Your task to perform on an android device: I'd want to read the product reviews before making a decision.
Image 0: 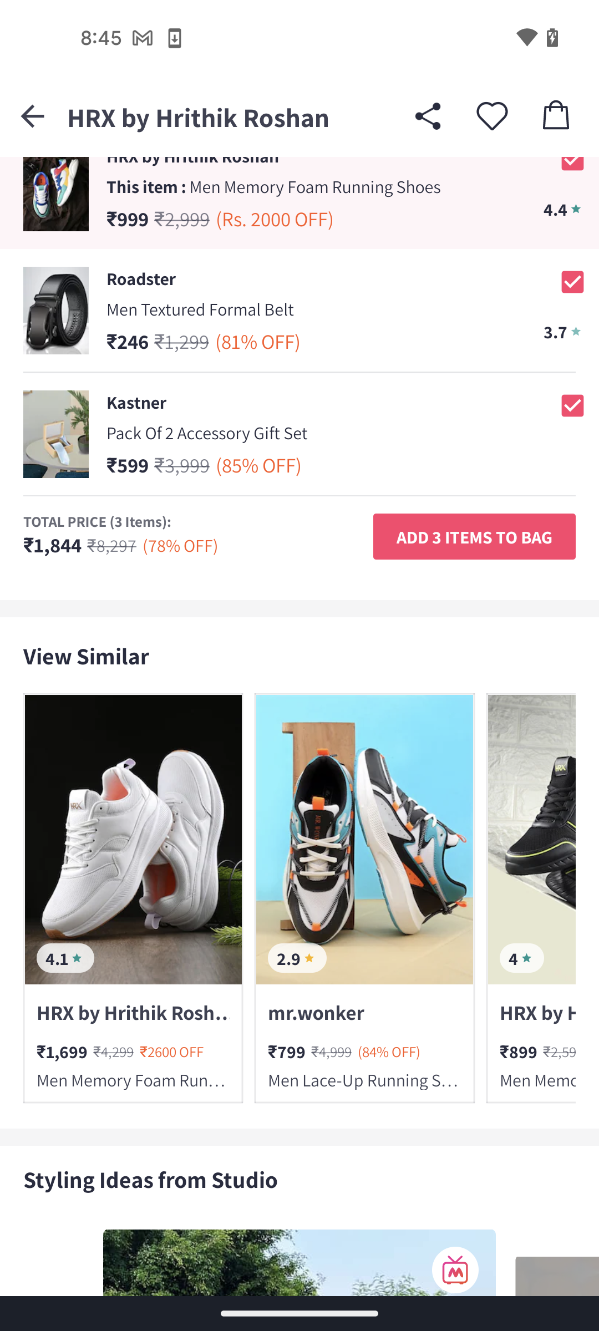
scroll up
Step 0: scroll up
Image 1: 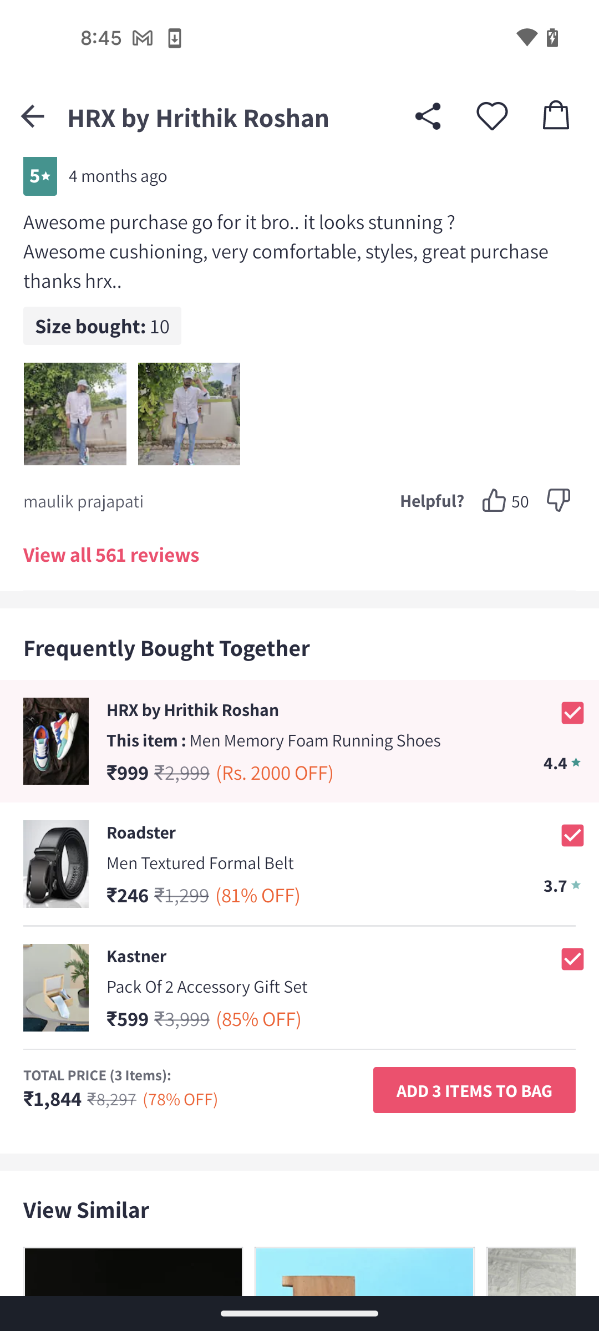
click on the view all reviews option
Step 1: click (111, 554)